Your task to perform on an android device: I will view the weather map for the Knoxville location on the Weather Forecast app to keep myself updated.
Image 0: 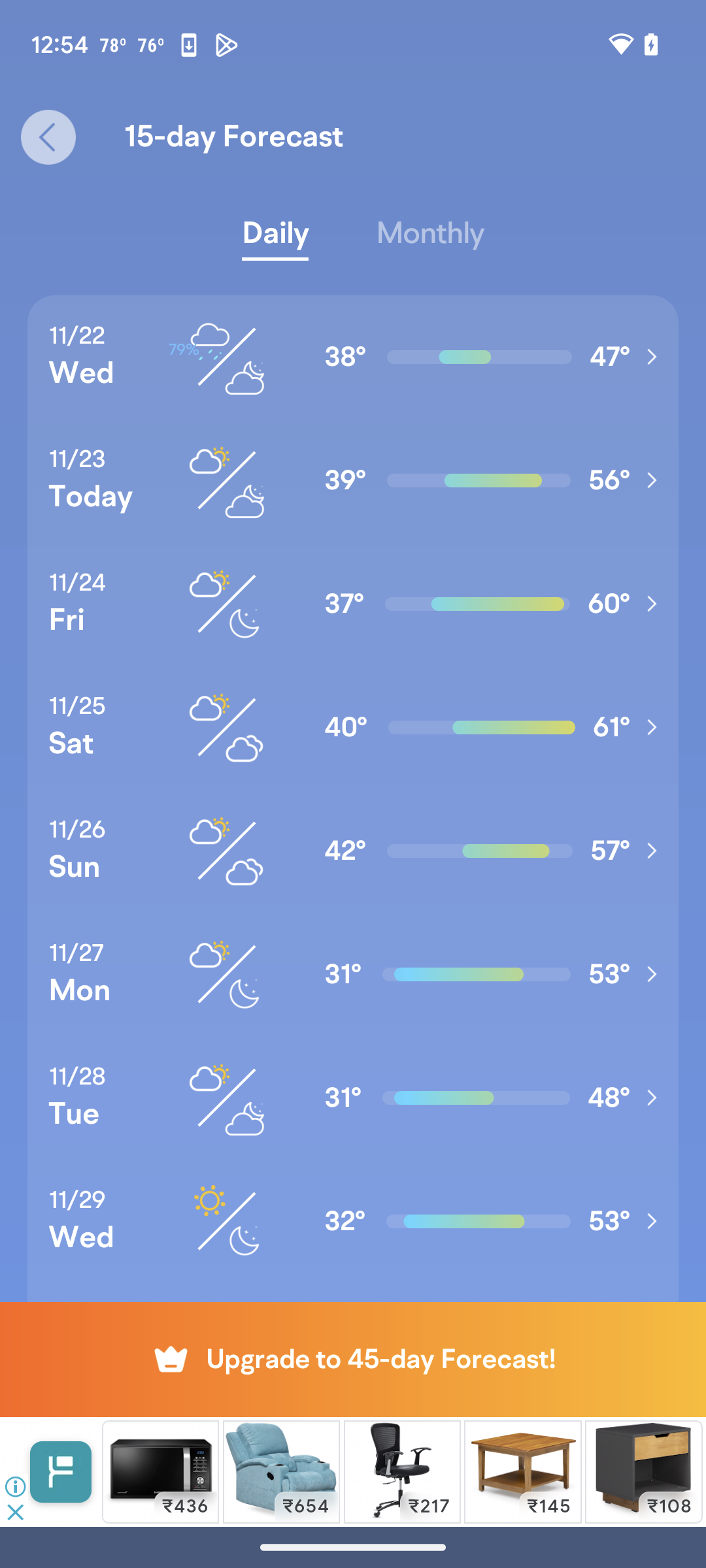
Go back
Step 0: press back button
Image 1: 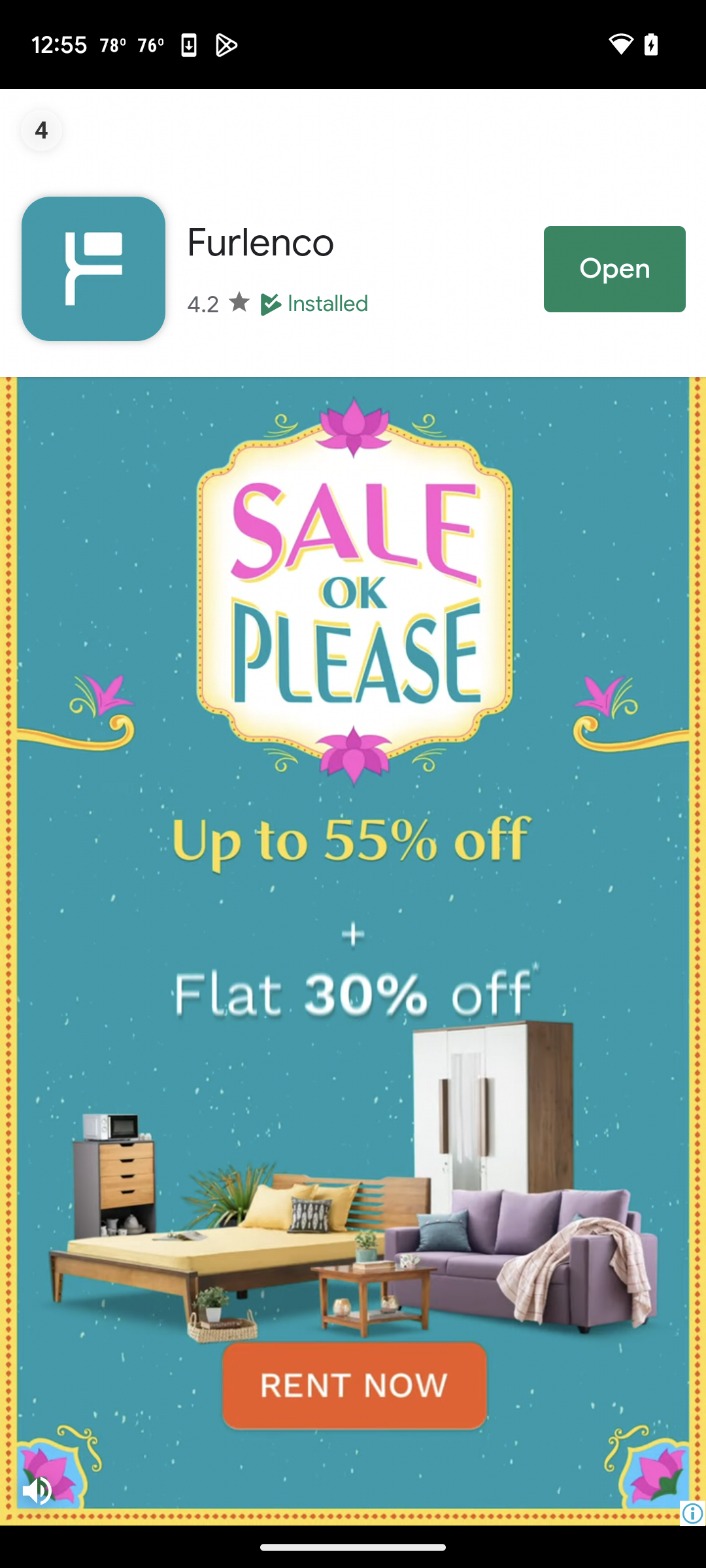
Click on skip
Step 1: wait
Image 2: 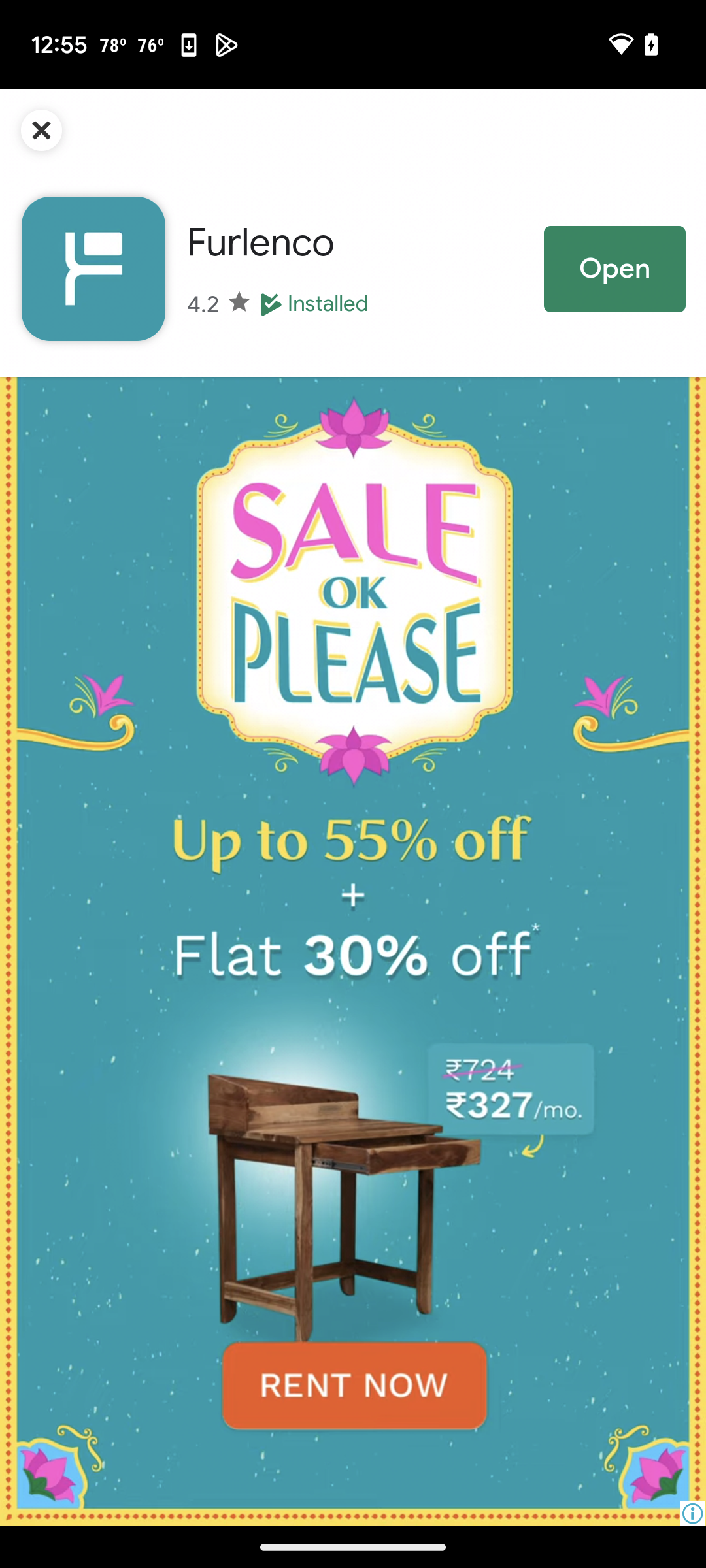
Click on skip
Step 2: click (28, 125)
Image 3: 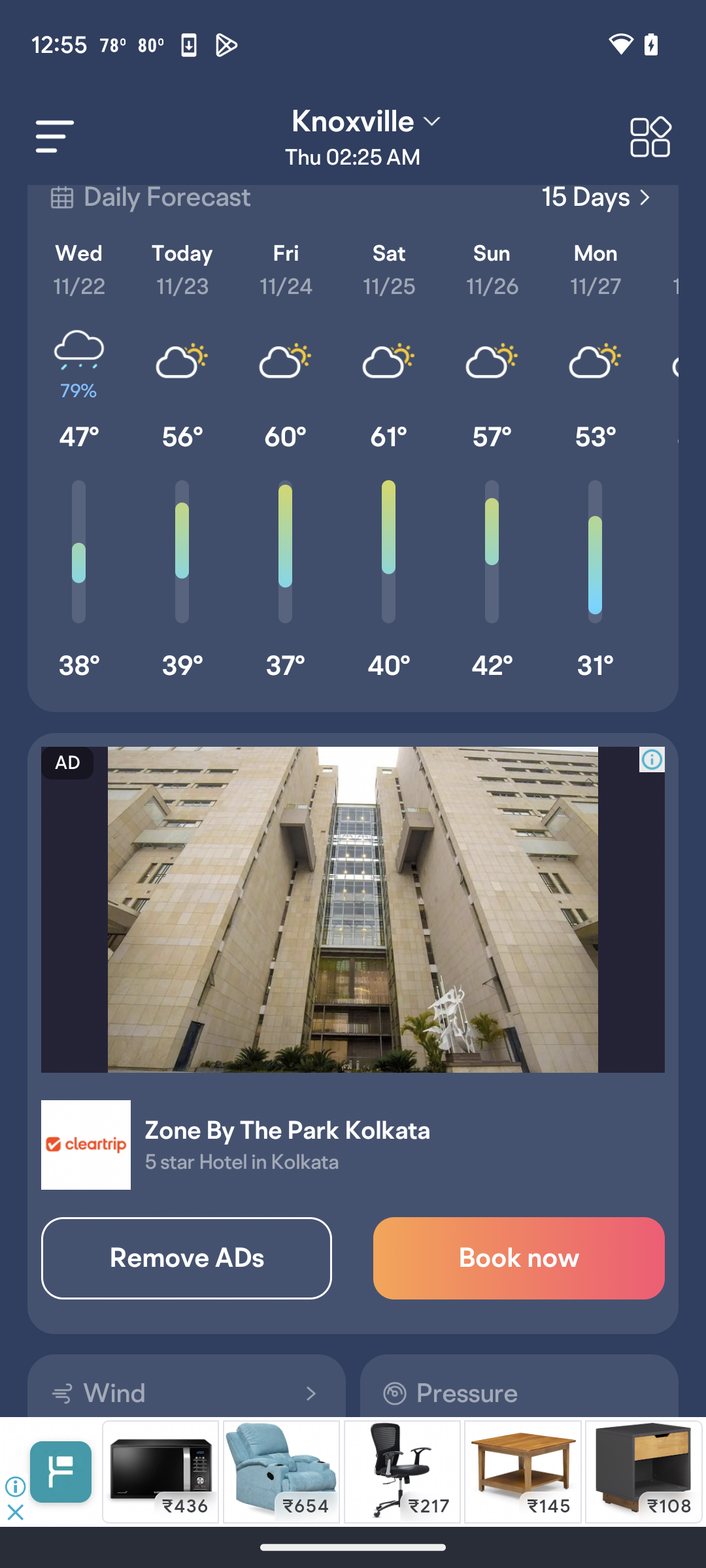
Swipe up
Step 3: scroll down
Image 4: 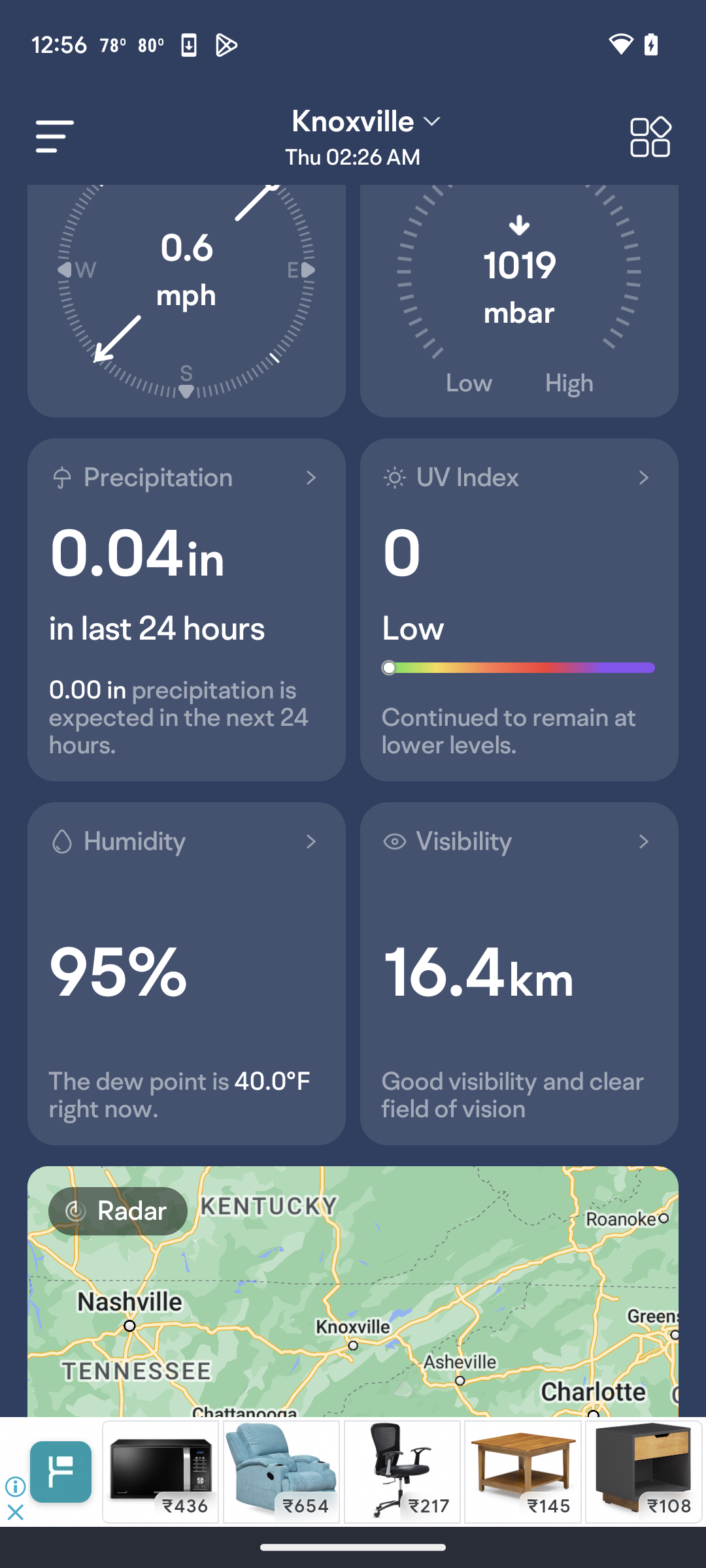
Swipe up
Step 4: scroll down
Image 5: 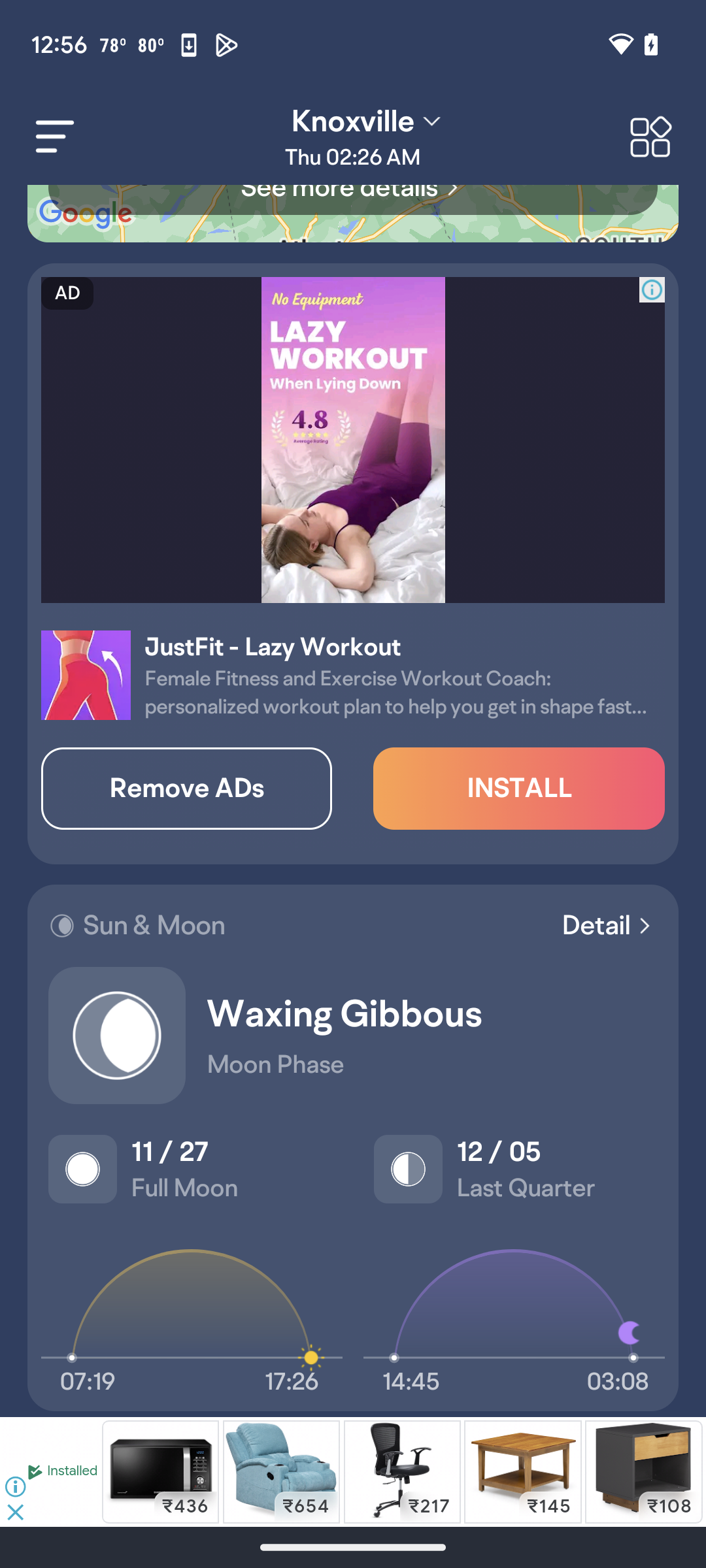
Swipe up
Step 5: scroll up
Image 6: 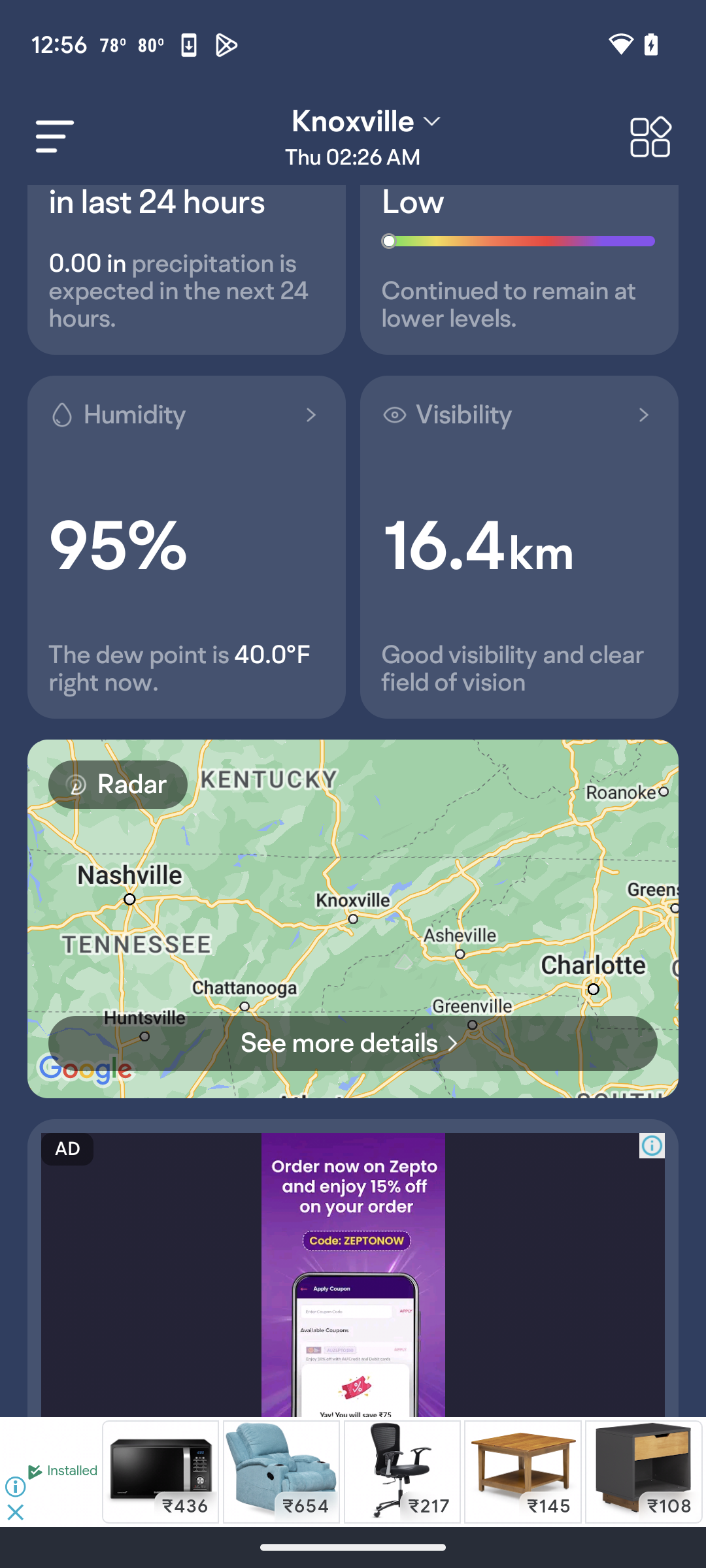
Click on see more details
Step 6: click (339, 1043)
Image 7: 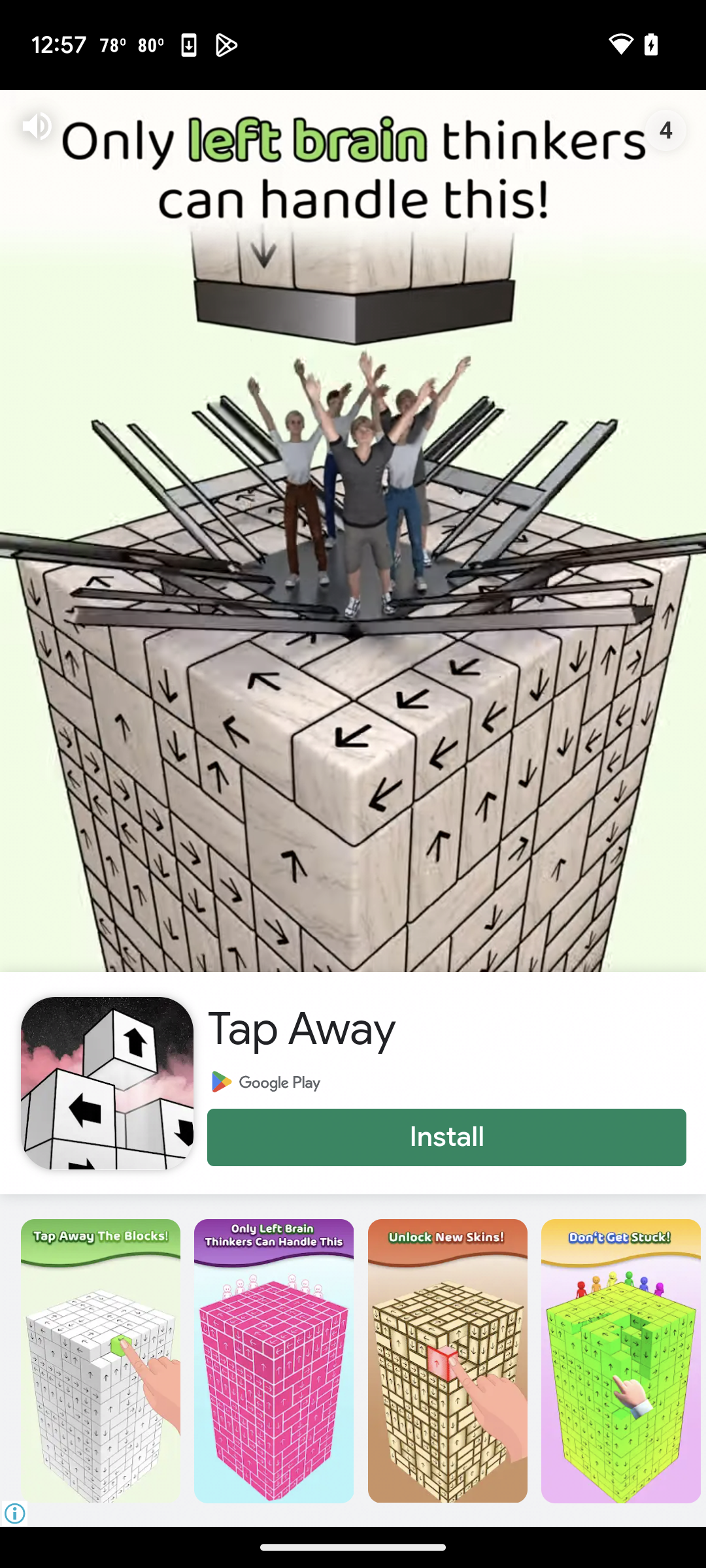
Click on skip
Step 7: wait
Image 8: 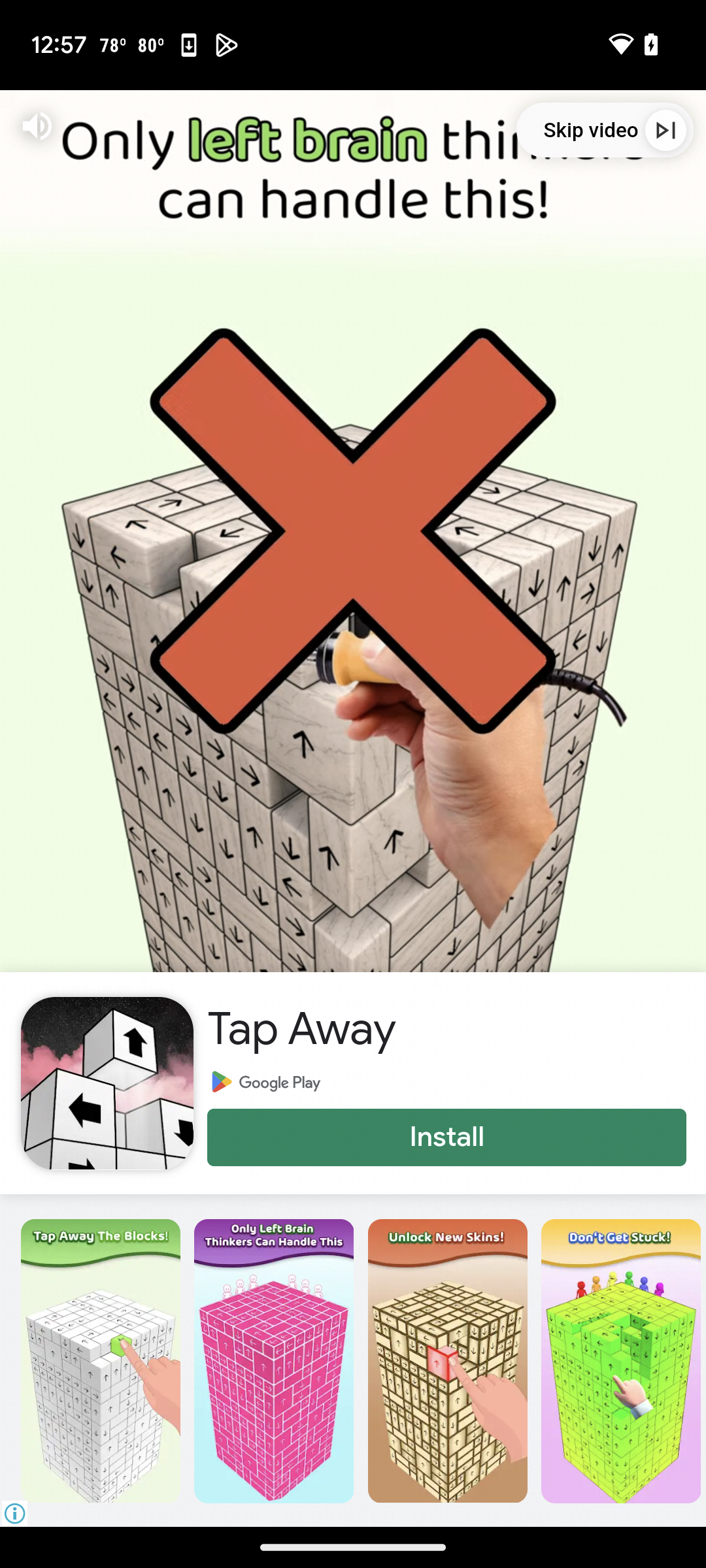
Click on skip
Step 8: wait
Image 9: 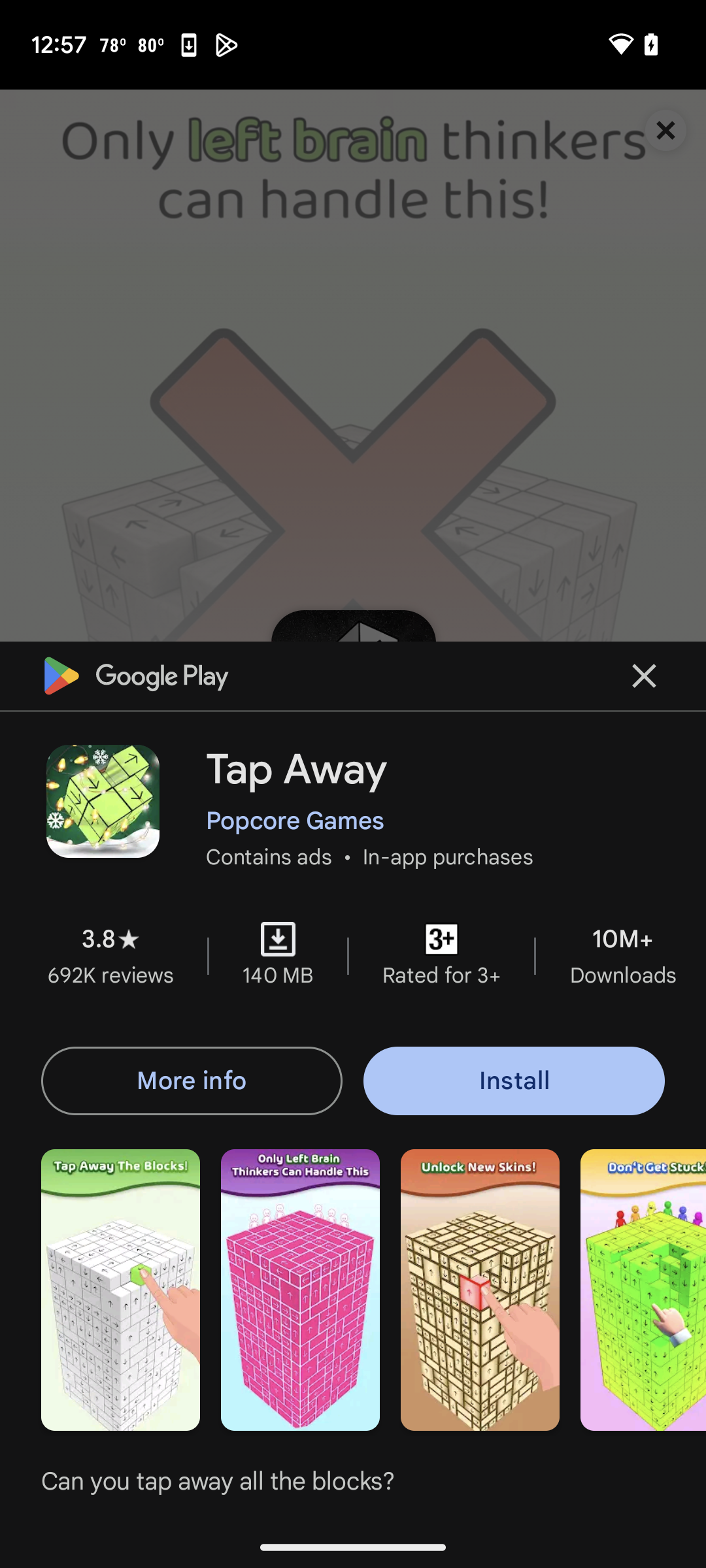
Click on skip
Step 9: click (644, 676)